Your task to perform on an android device: Play the short music video on YouTube because I'm a fan of Queen Music videos and want to know more about her newest video.
Image 0: 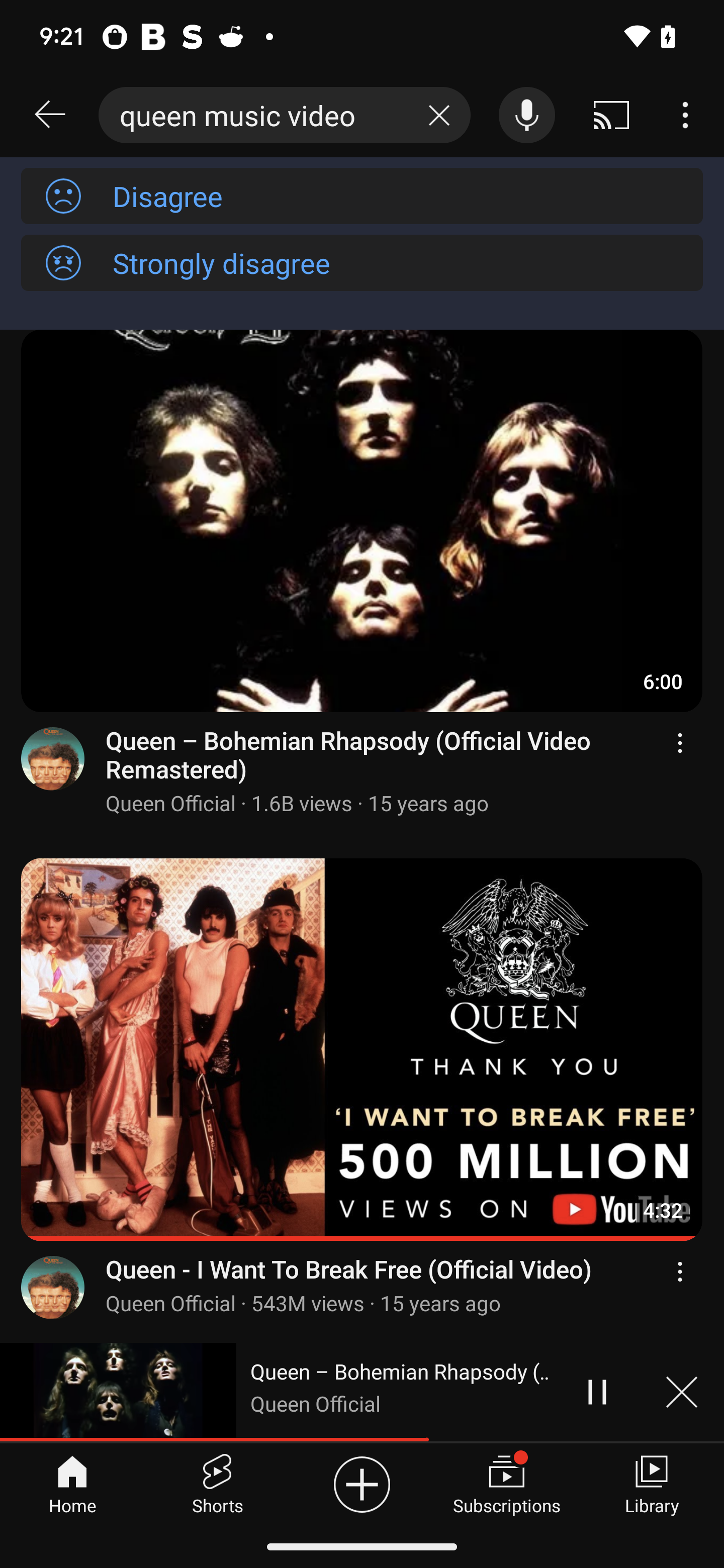
Click on the shorts option at the bottom of the screen
Step 0: click (217, 1484)
Image 3: 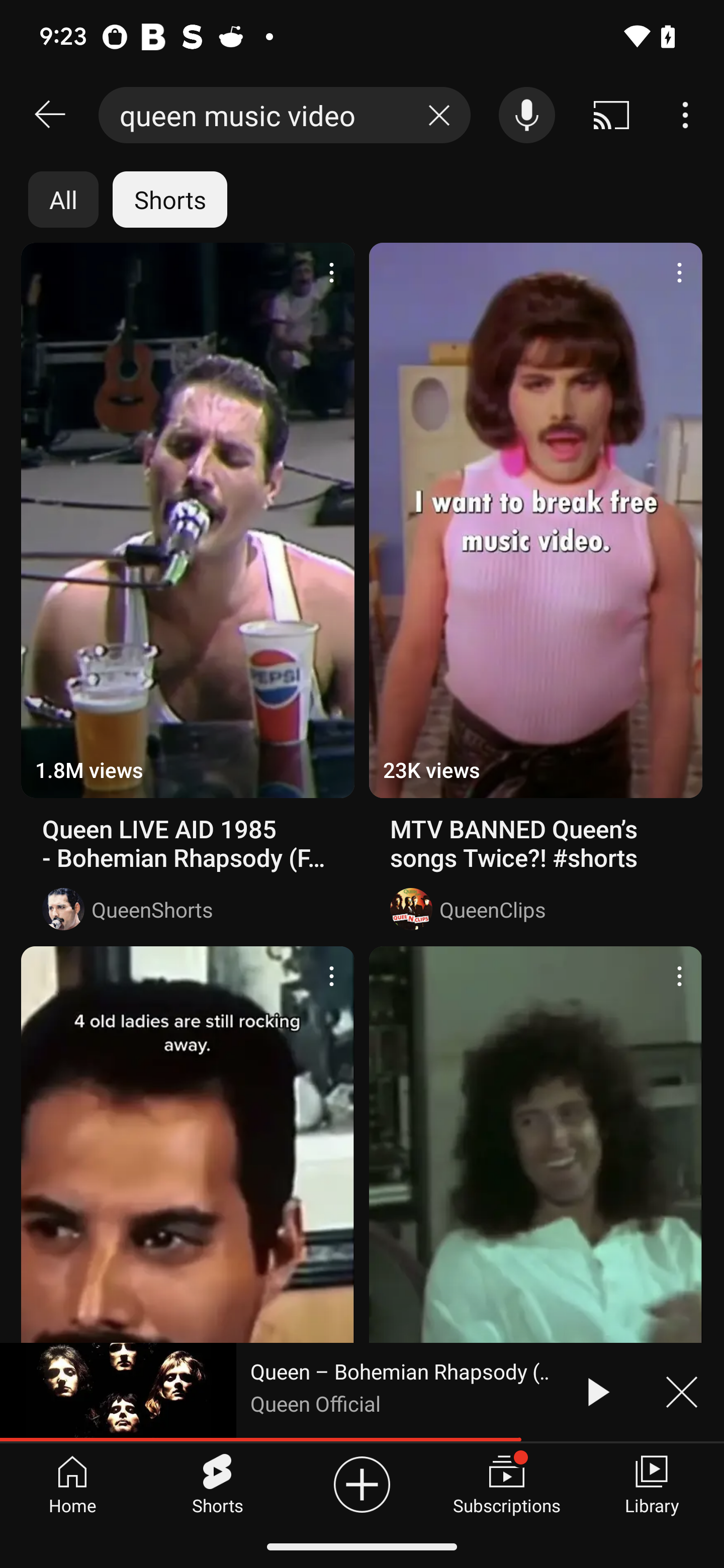
Click on the first suggested short video
Step 3: click (188, 594)